Your task to perform on an android device: Add the text, "My favorite event is the Tomorrowland Festival," to the presentation.
Image 0: 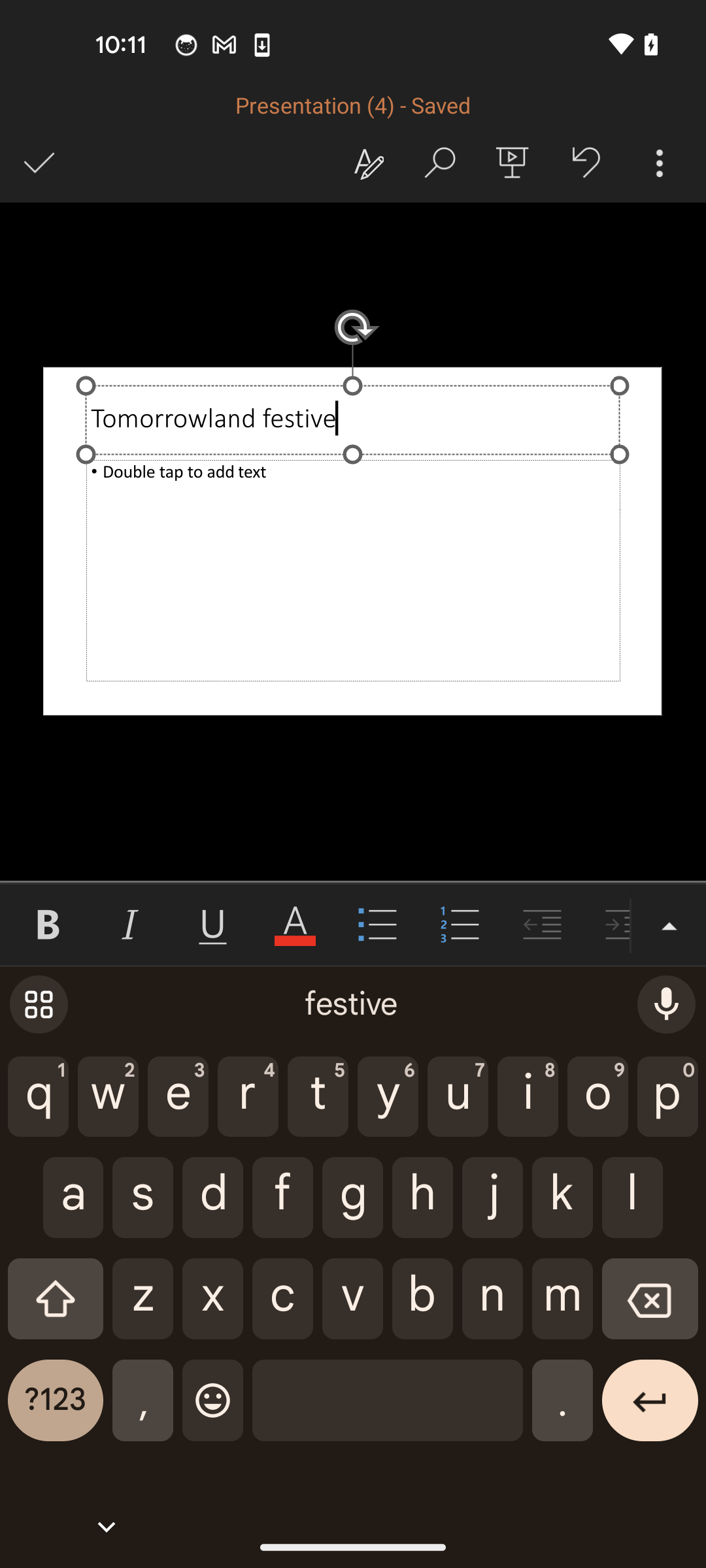
Tap on the text bar
Step 0: click (352, 540)
Image 1: 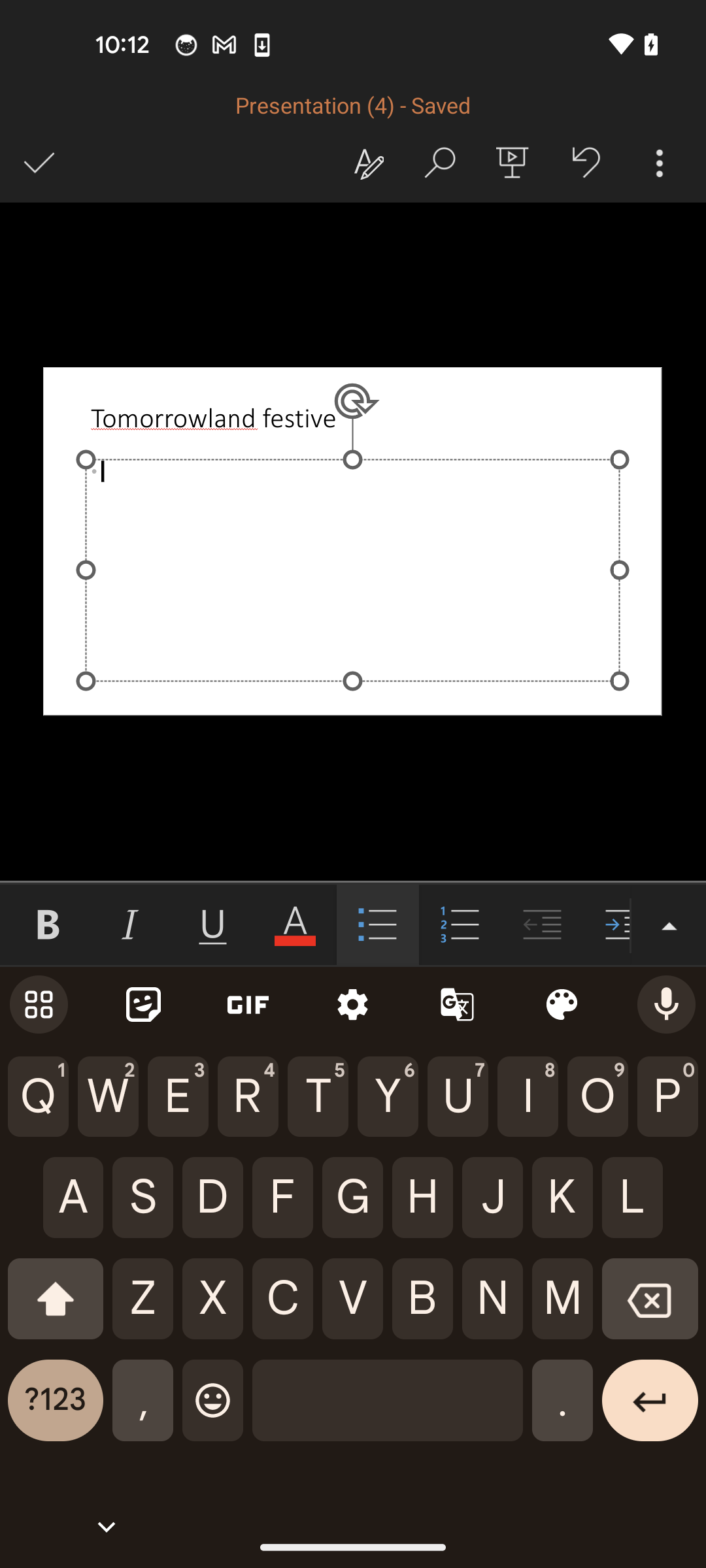
Type the text My favorite event is the Tomorrowland Festival
Step 1: type "My favorite event is the Tomorrowland Festival"